Your task to perform on an android device: In order to increase my knowledge about the currency exchange rates,I want to know the history of GBP to EUR exchange rates for the last 1 year.
Image 0: 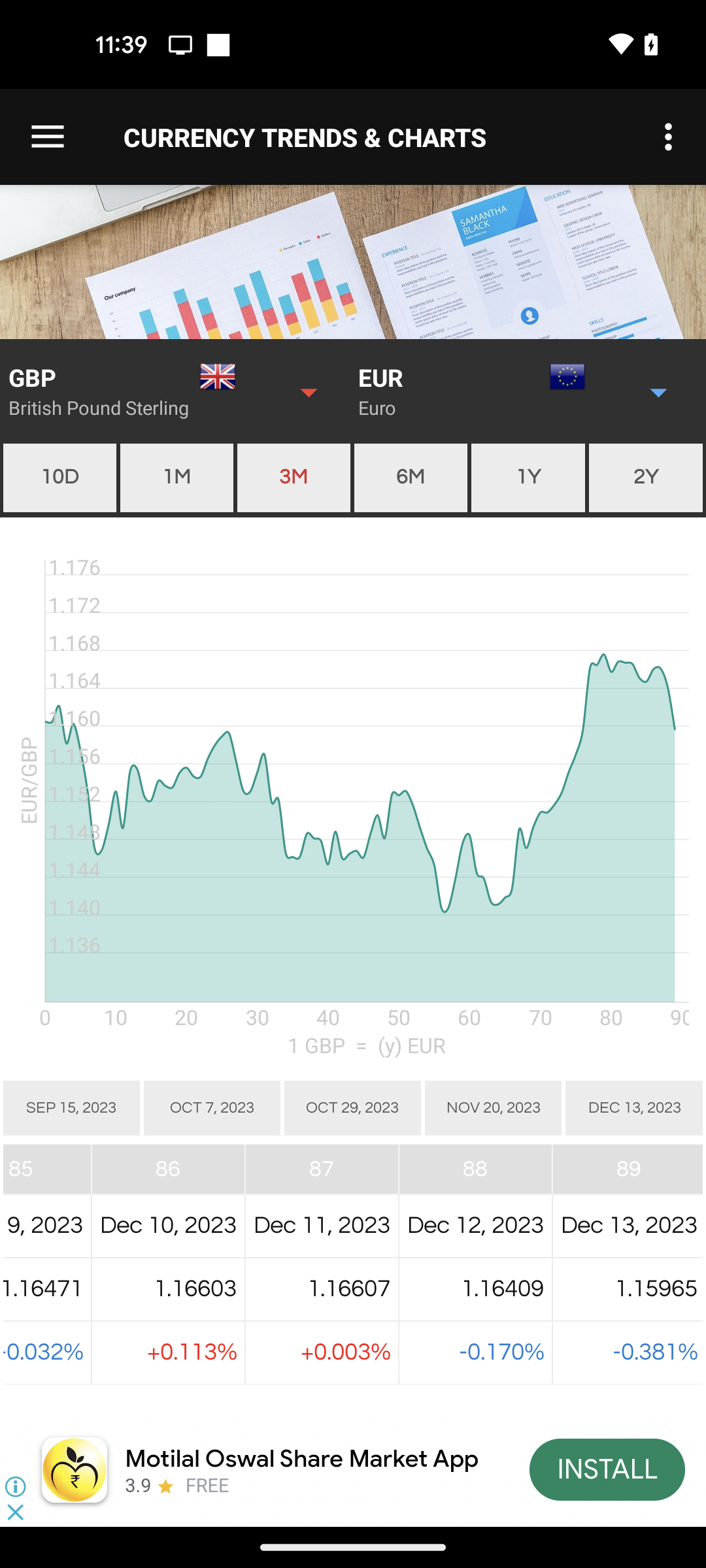
Tap on the 1Y option above chart
Step 0: click (528, 478)